Your task to perform on an android device: Just to be sure of the product. Check the reviews of CP Plus CCTV in the Flipkart app.
Image 0: 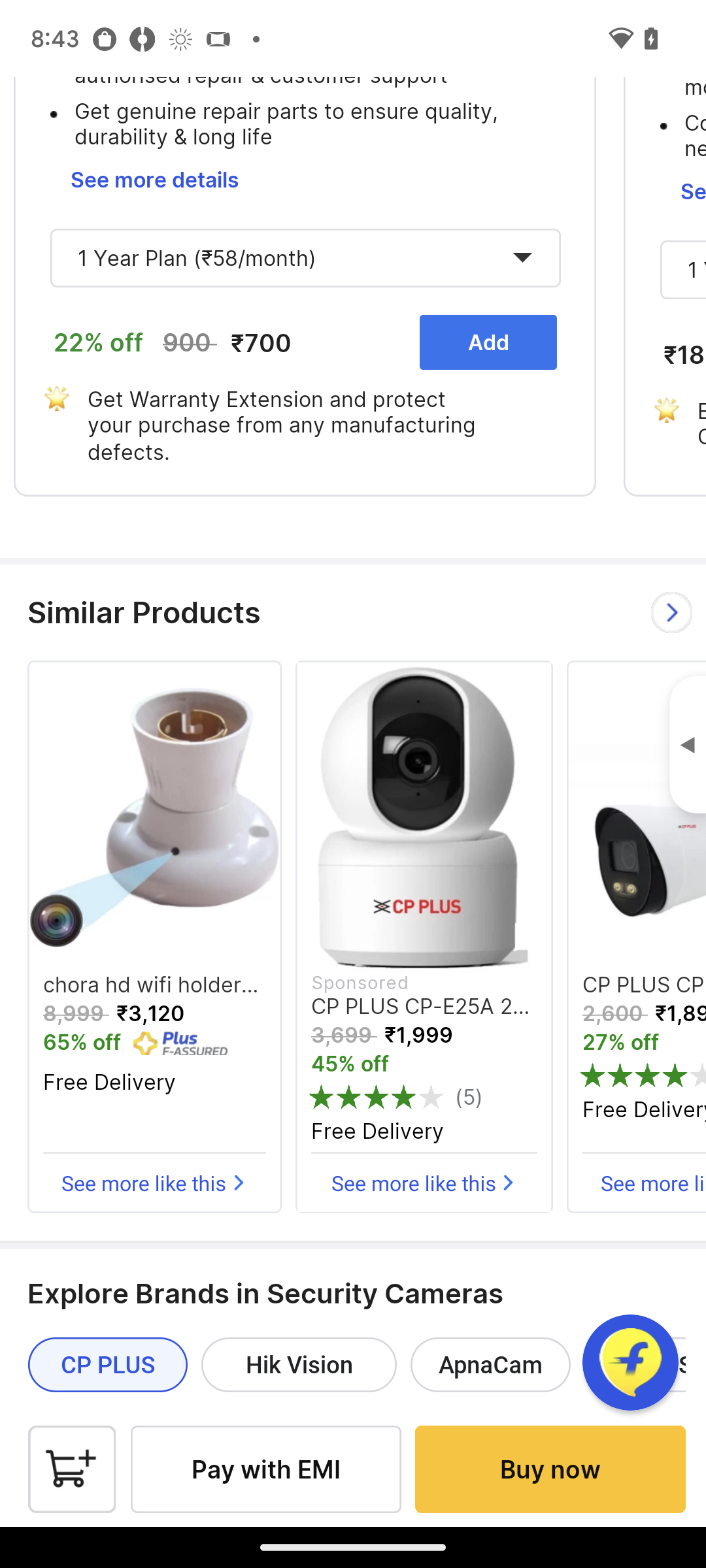
Swipe up to view the product.
Step 0: scroll up
Image 1: 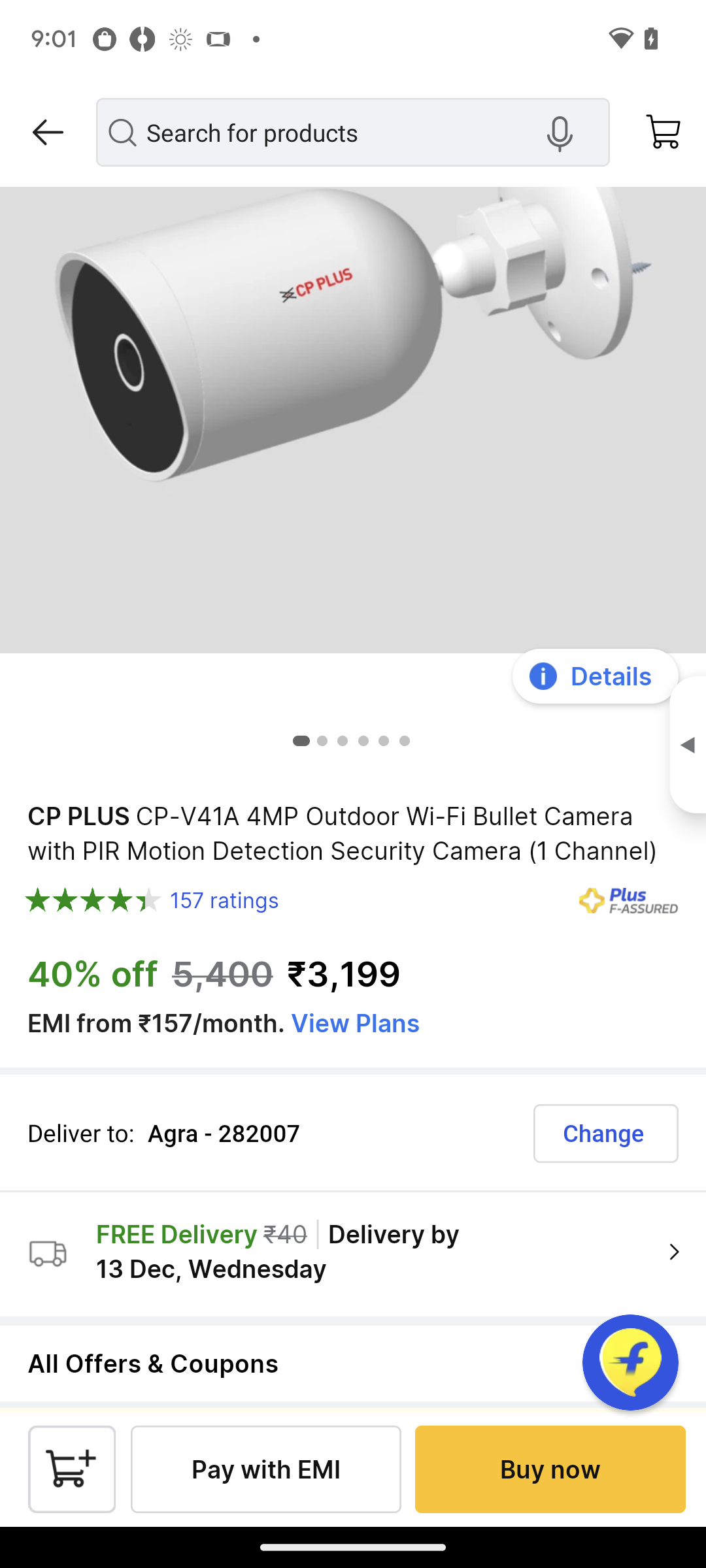
Click on the stars icon.
Step 1: click (156, 900)